Your task to perform on an android device: Save Whistler and Sea to Sky Gondola Tour as a trip named Vancouver Itinerary in the TripAdvisor app.
Image 0: 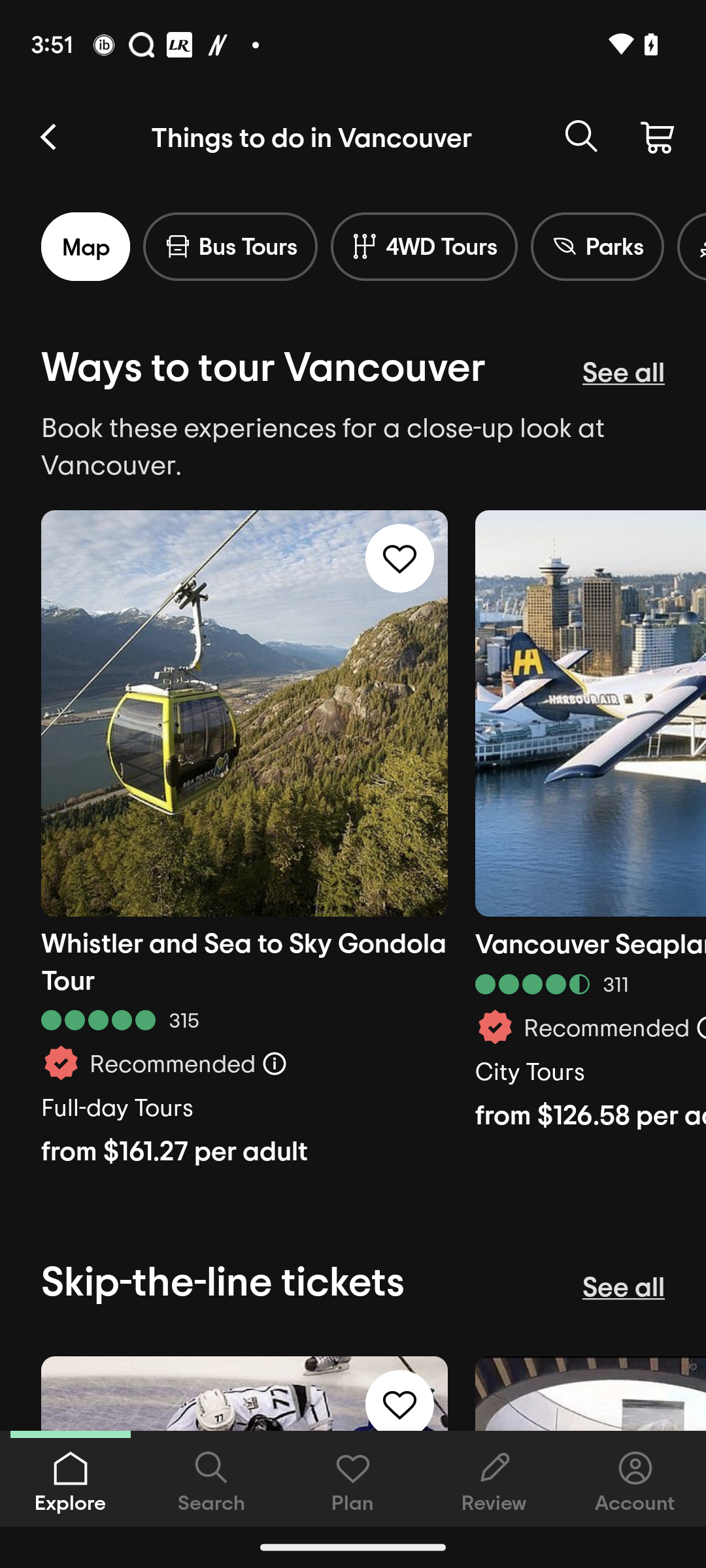
Click on the heart icon on the image of Whistler and Sea to Sky Gondola Tour.
Step 0: click (399, 558)
Image 1: 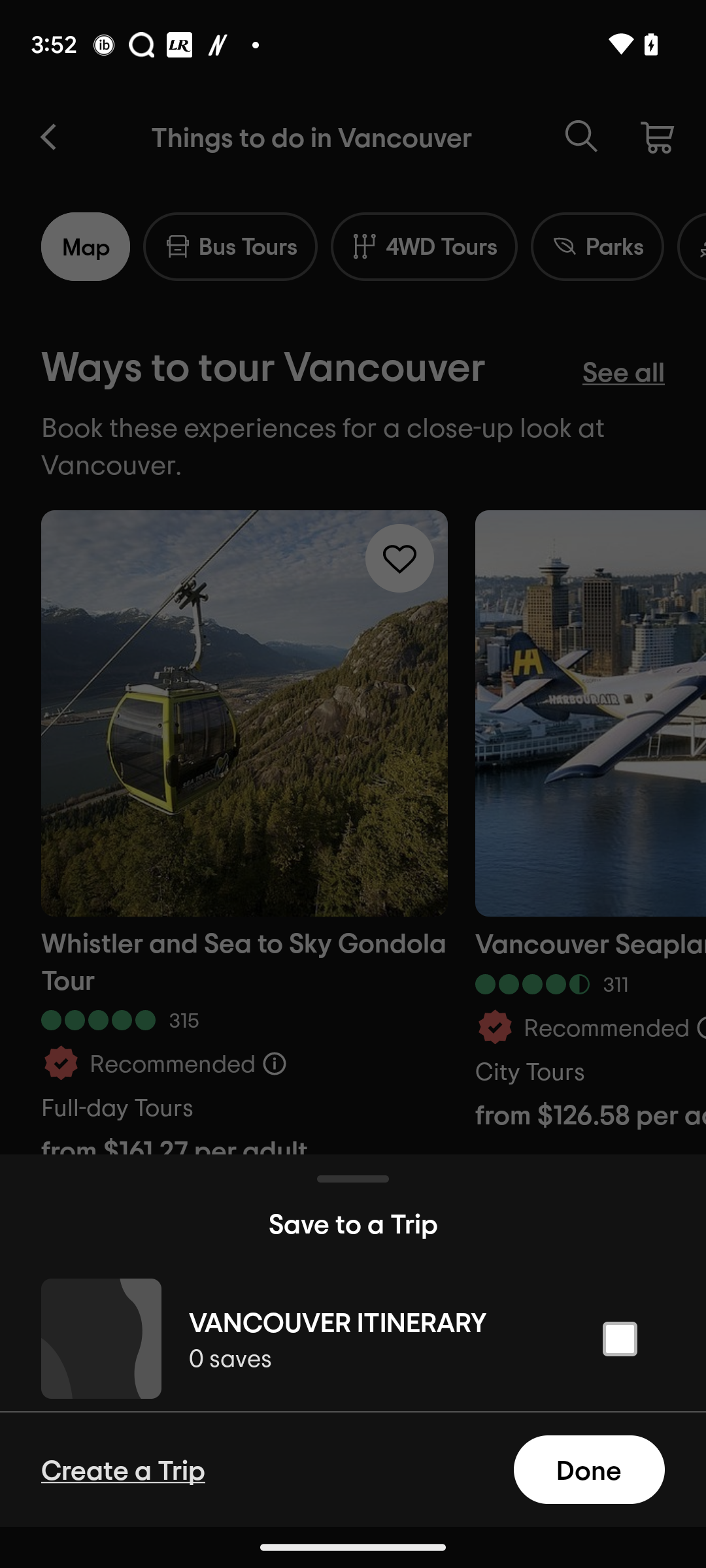
Click on the Tab Create a Trip at the bottom left corner of the screen.
Step 1: click (123, 1469)
Image 2: 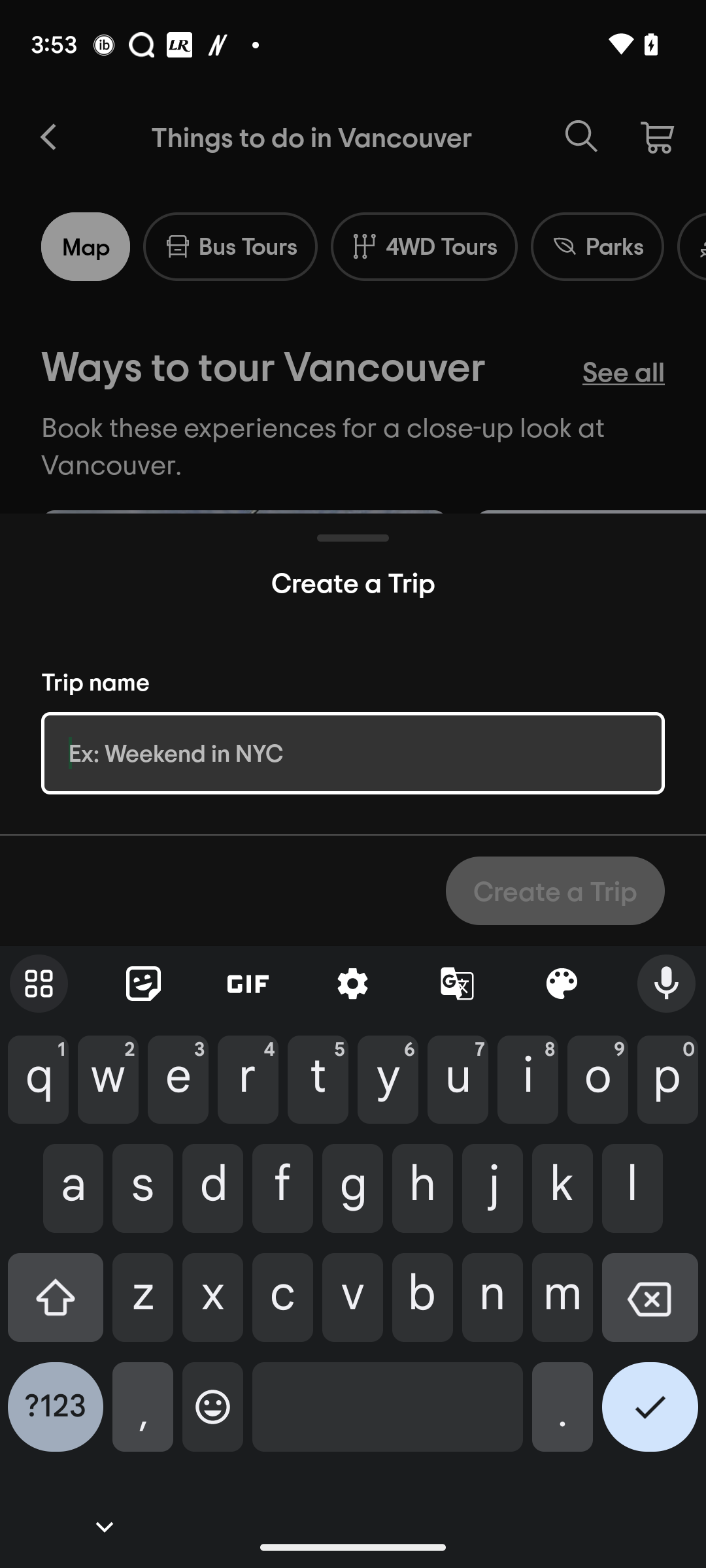
Type "Vancouver Itinerary" in the input box.
Step 2: type "Vancouver Itinerary"
Image 3: 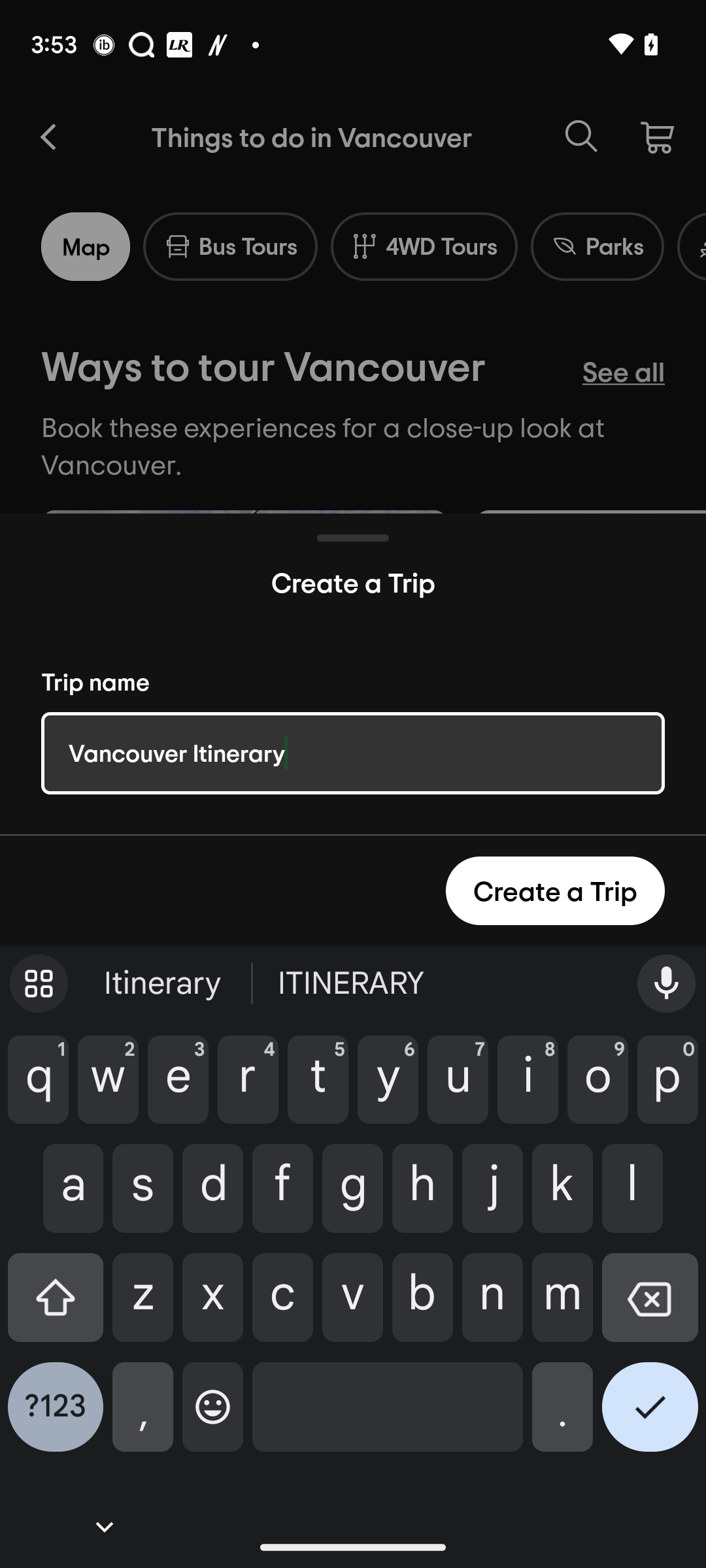
Click on the tab Create a Trip.
Step 3: click (555, 890)